Your task to perform on an android device: Open the ArtSticker app, " Add to Cart the 11,000 Painting" to this app and "Add to Cart second and third 11,000 paintings" to this app. 
Image 0: 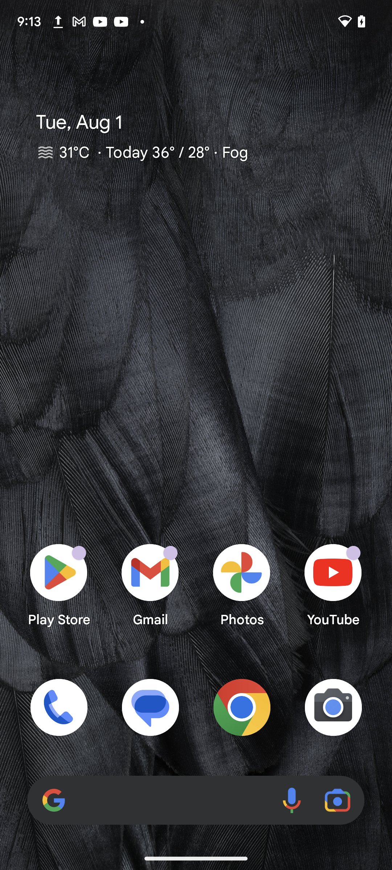
Open the ArtSticker app
Step 0: open app "ArtSticker"
Image 1: 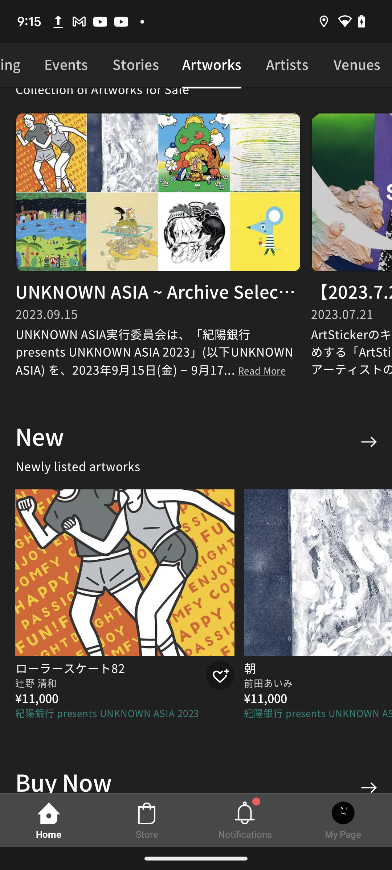
Click on the 11,000 Painting
Step 1: click (70, 605)
Image 2: 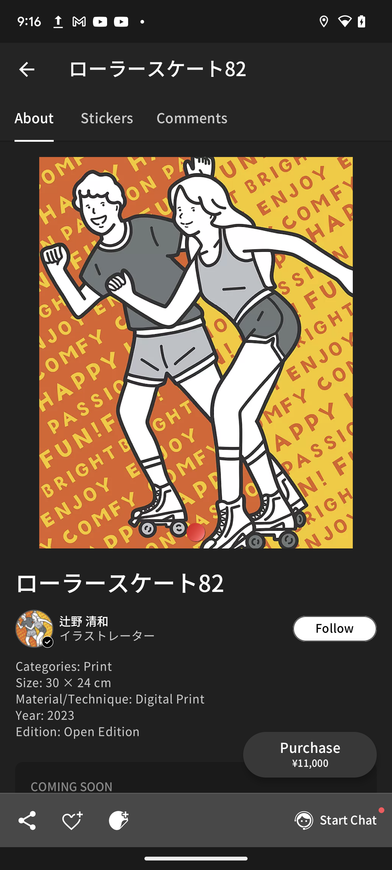
Click on the Purchase Button at the bottom right corner 
Step 2: click (310, 755)
Image 3: 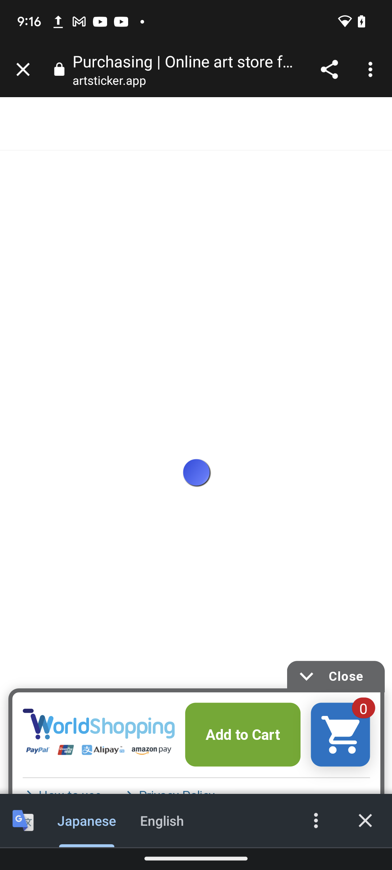
Click on the Purchase Button at the bottom right corner 
Step 3: wait
Image 4: 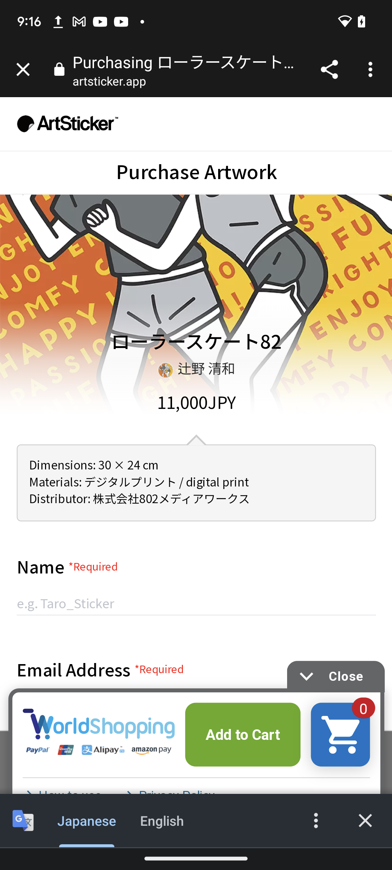
Swipe up the screen 
Step 4: scroll down
Image 5: 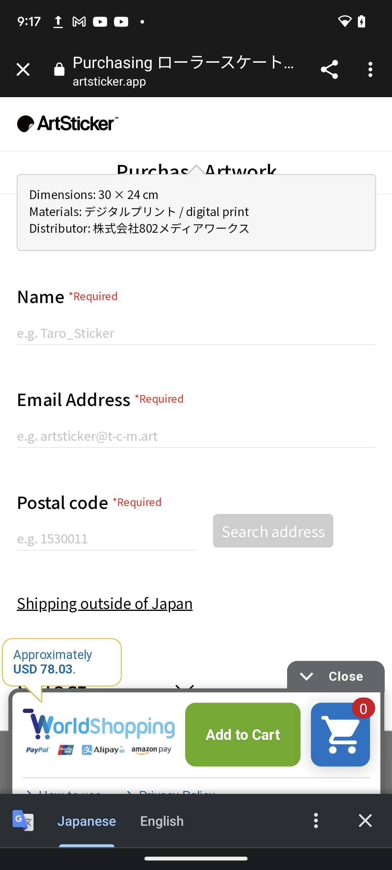
Enter a name as Dbwmodeling 
Step 5: click (197, 328)
Image 6: 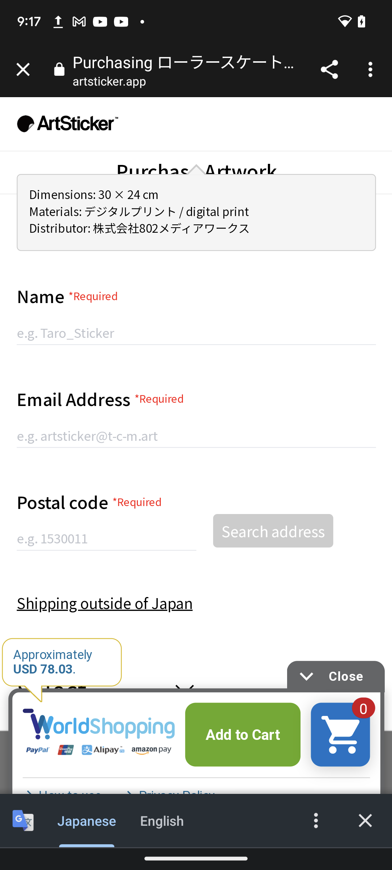
Click on the Add to Cart button 
Step 6: click (242, 735)
Image 7: 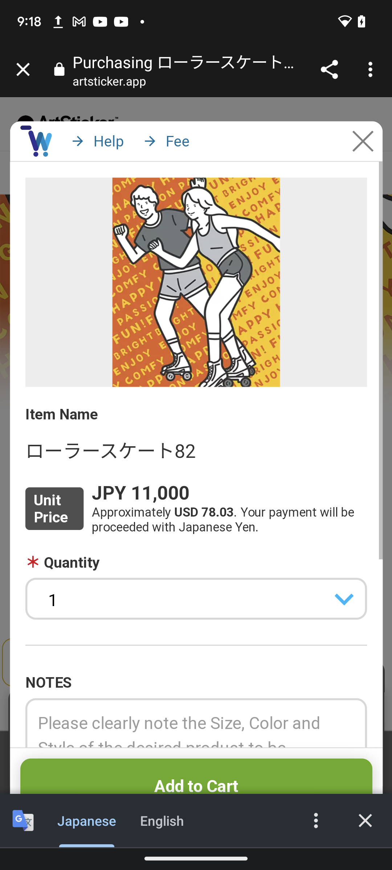
Swipe up the screen 
Step 7: scroll down
Image 8: 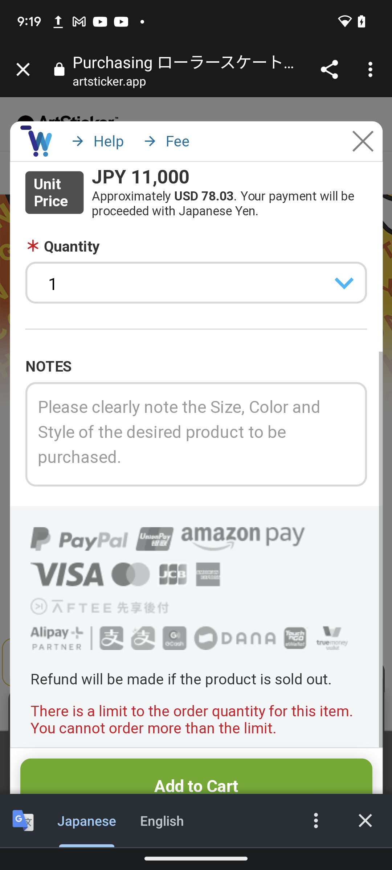
Click on the Add to Cart button 
Step 8: click (273, 801)
Image 9: 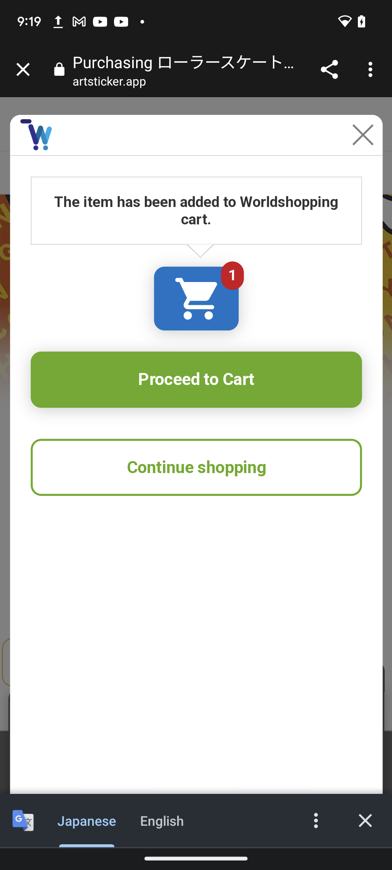
Click on the Proceed to Cart Button 
Step 9: click (196, 472)
Image 10: 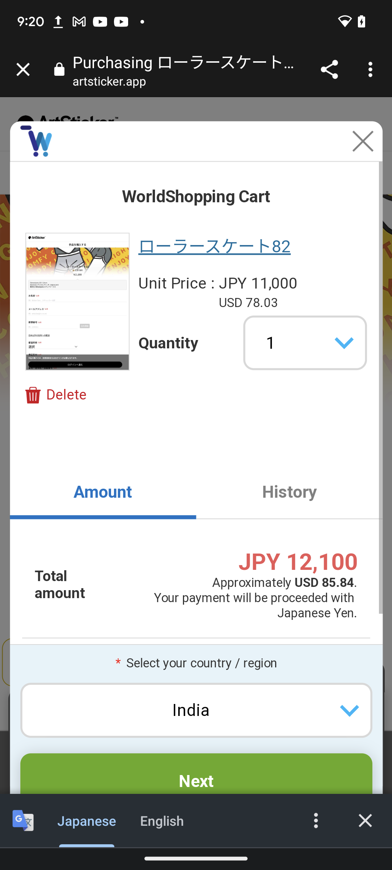
Click on the Next button at the bottom 
Step 10: click (197, 772)
Image 11: 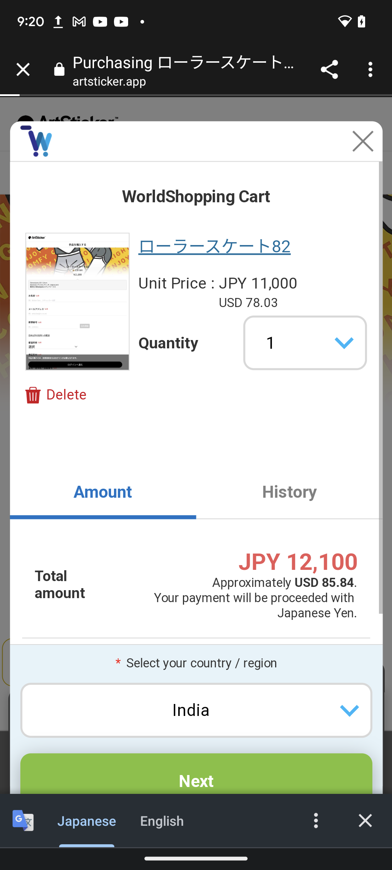
Click on the Next button at the bottom 
Step 11: wait
Image 12: 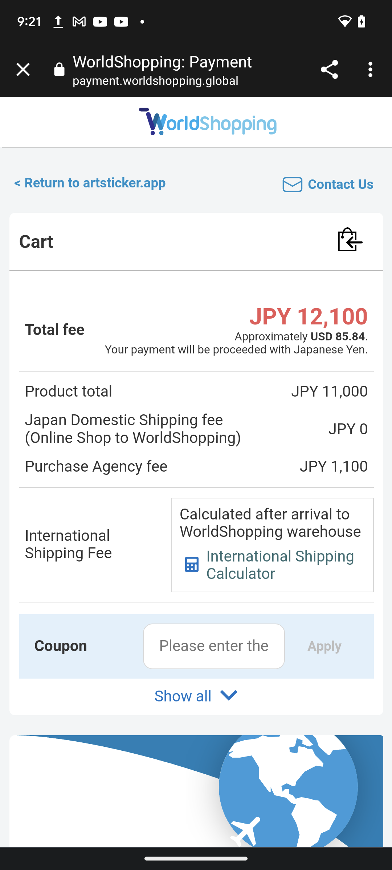
Swipe right to go back 
Step 12: scroll left
Image 15: 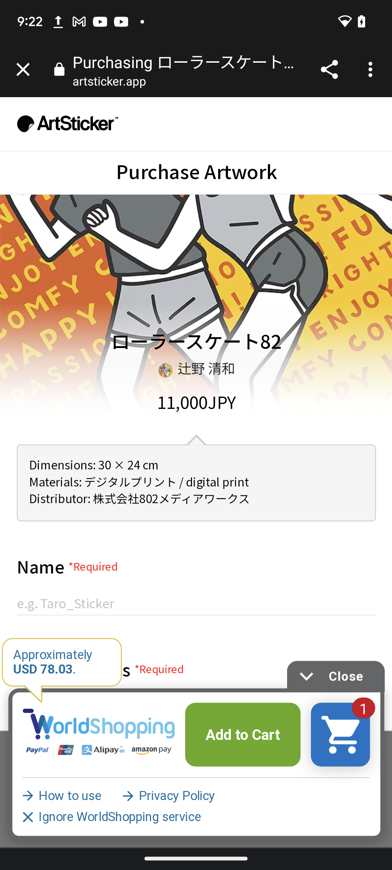
Click on the Cross at the top left corner 
Step 15: click (23, 69)
Image 16: 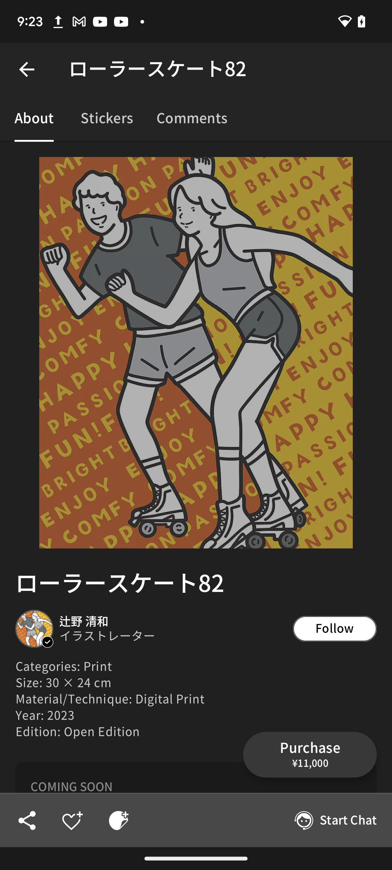
Swipe right to go back 
Step 16: scroll left
Image 17: 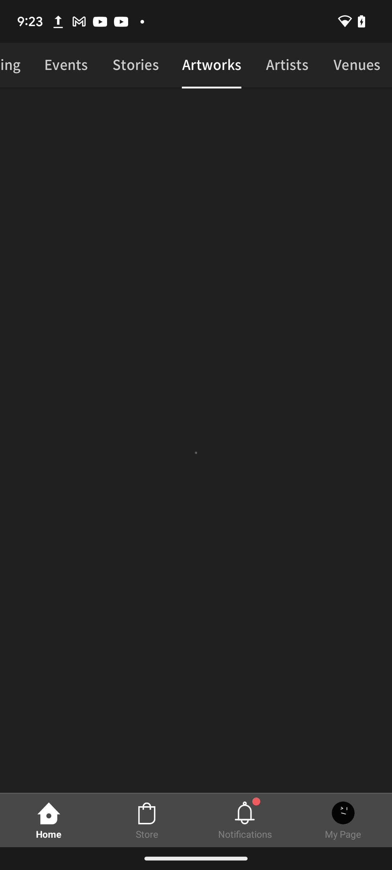
Swipe right to go back 
Step 17: wait
Image 18: 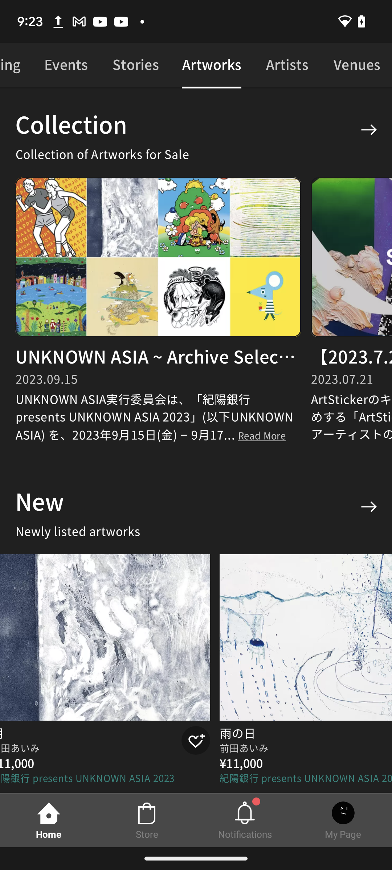
Click on the Second 11,000 Painting 
Step 18: click (123, 672)
Image 19: 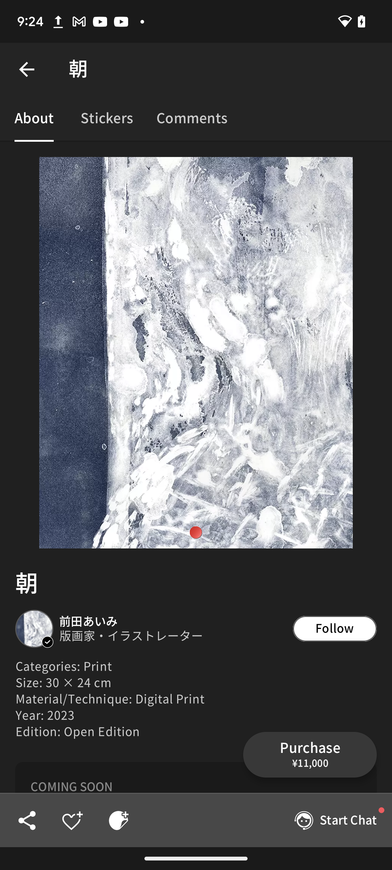
Click on the Purchase button at the bottom right corner
Step 19: click (310, 755)
Image 20: 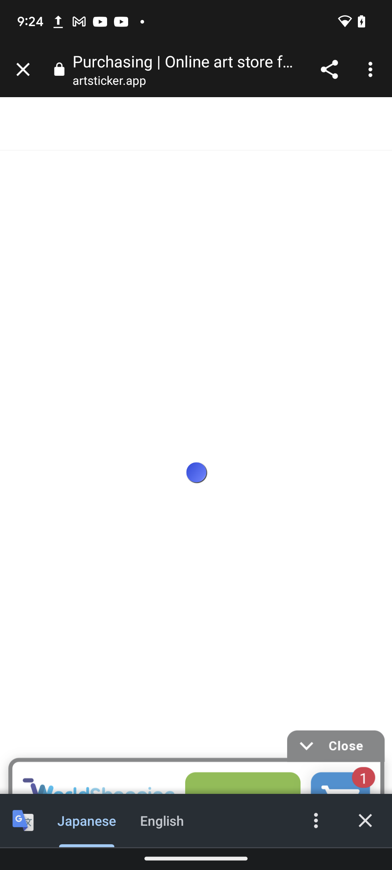
Click on the Purchase button at the bottom right corner
Step 20: wait
Image 21: 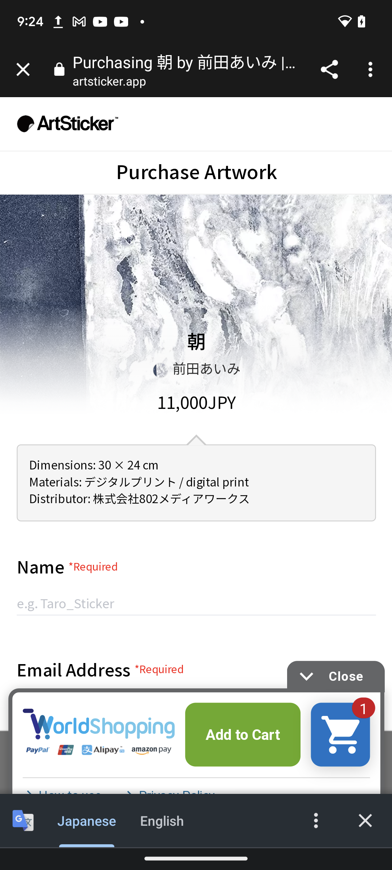
Click on the Add to Cart Button 
Step 21: click (242, 734)
Image 22: 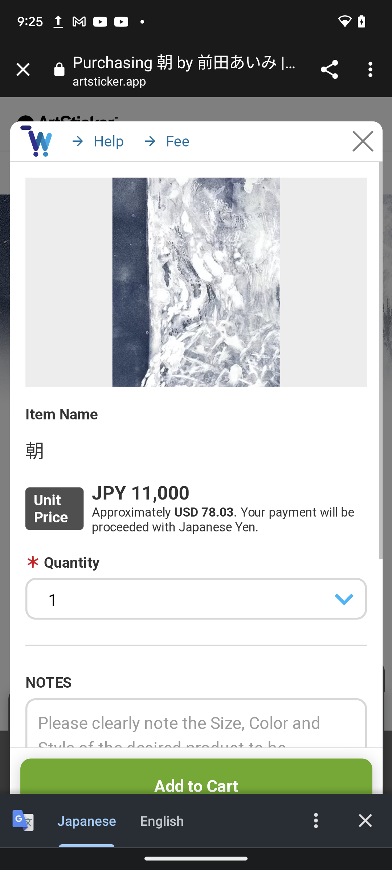
Click on the Add to Cart again 
Step 22: click (273, 801)
Image 23: 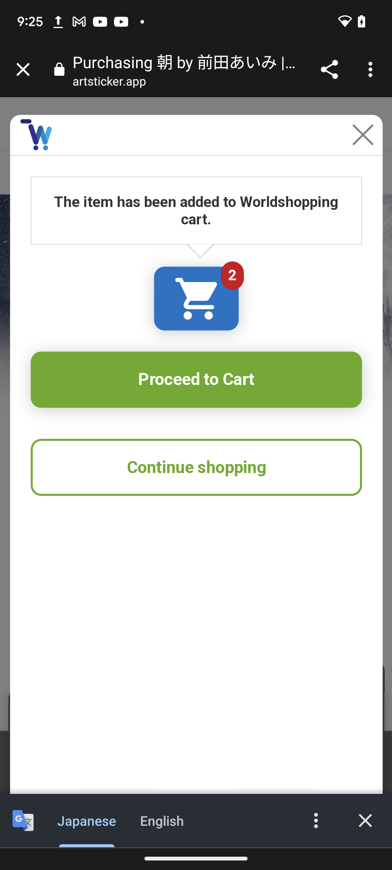
Click on the Proceed to Cart Button 
Step 23: click (197, 401)
Image 24: 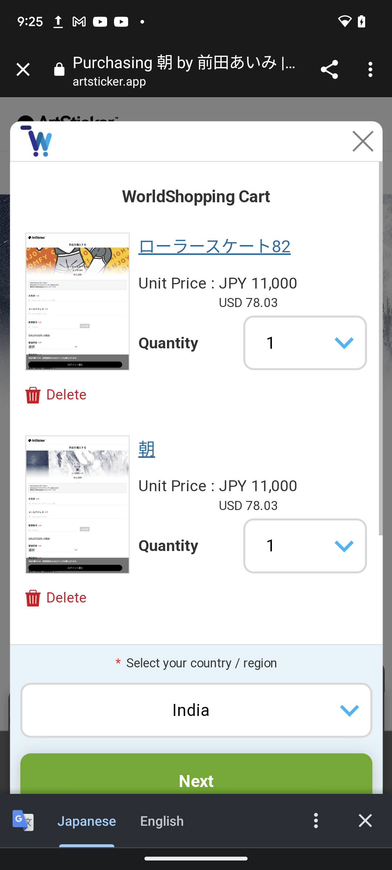
Click on the Cross button at the top right corner 
Step 24: click (363, 141)
Image 25: 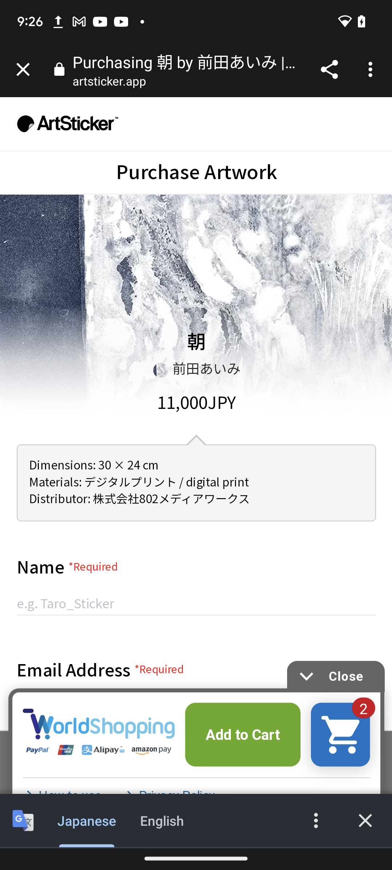
Click on the Cross at the top left corner 
Step 25: click (23, 69)
Image 26: 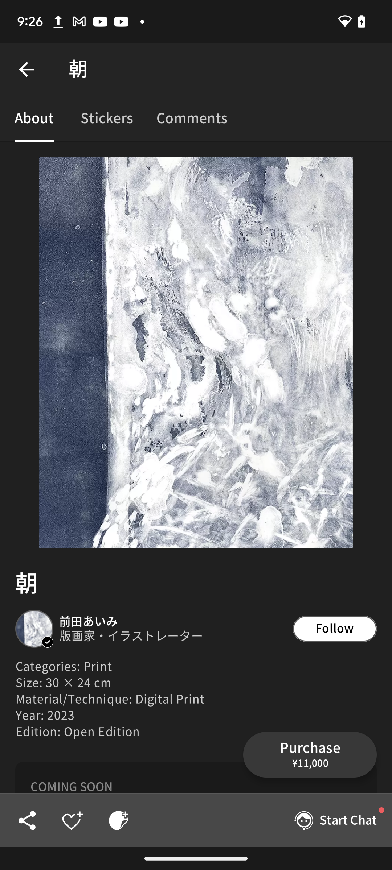
Swipe right 
Step 26: scroll left
Image 27: 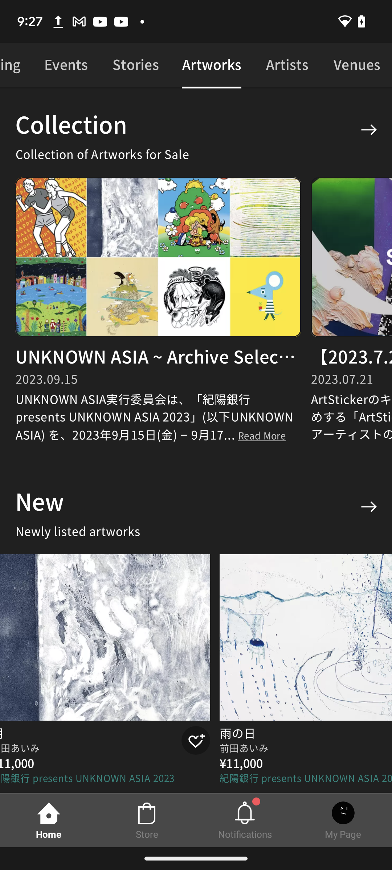
Click on the Third 11,000 Painting 
Step 27: click (301, 660)
Image 28: 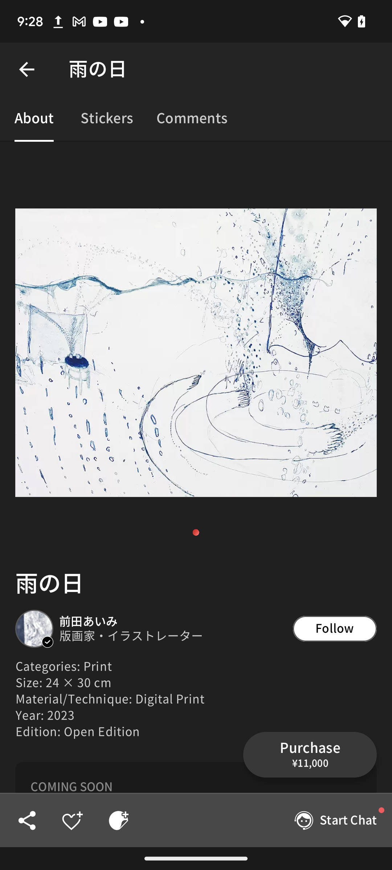
Click on the Purchase button at the bottom right corner 
Step 28: click (310, 755)
Image 29: 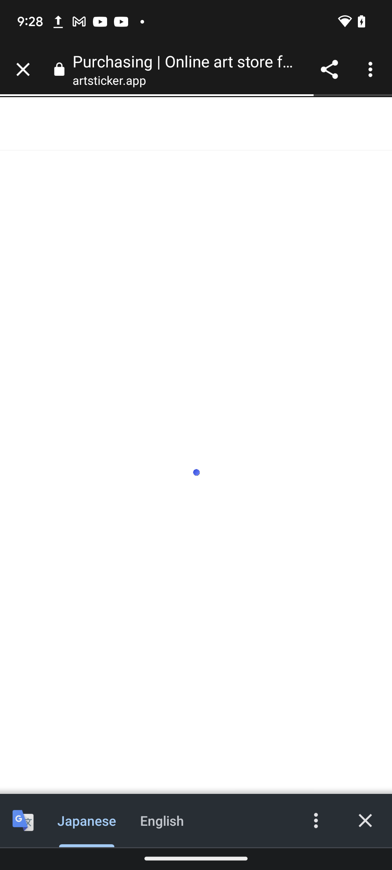
Click on the Purchase button at the bottom right corner 
Step 29: wait
Image 30: 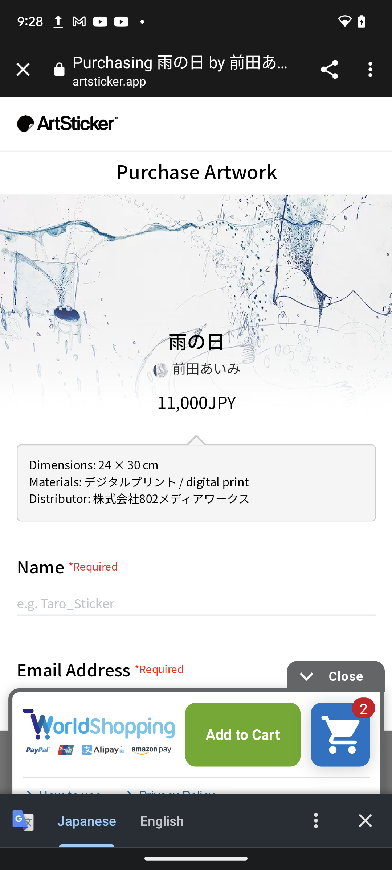
Click on the Add to Cart Button 
Step 30: click (242, 734)
Image 32: 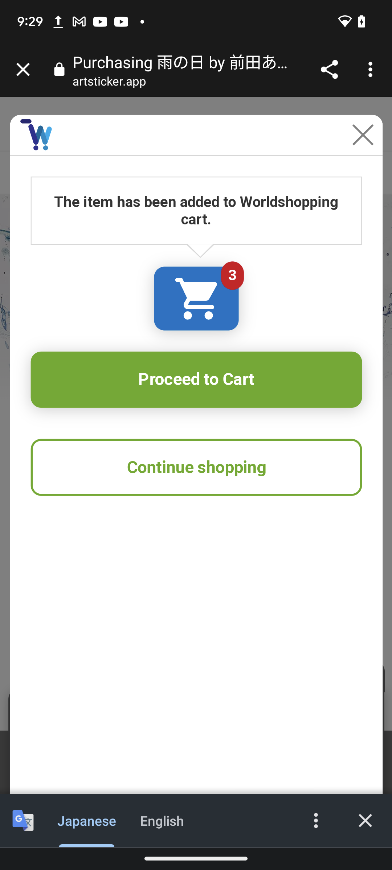
Click on the Proceed to Cart Button 
Step 32: click (197, 401)
Image 33: 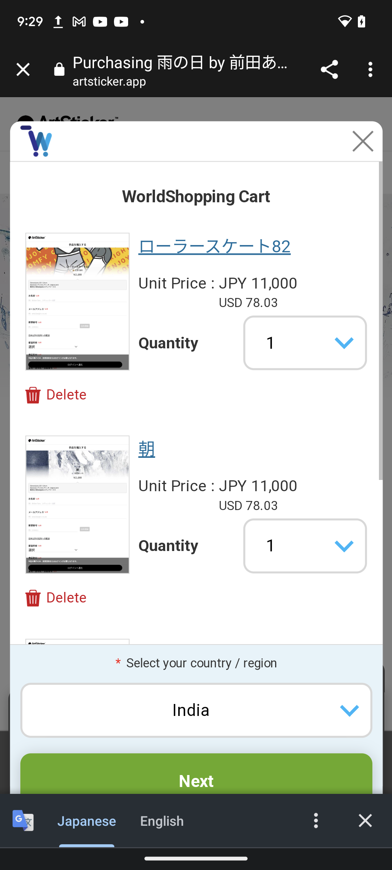
Click on the Next Button 
Step 33: click (197, 772)